Your task to perform on an android device: In the PlantIn app, I want to get the care tips of Ming Aralia
Image 0: 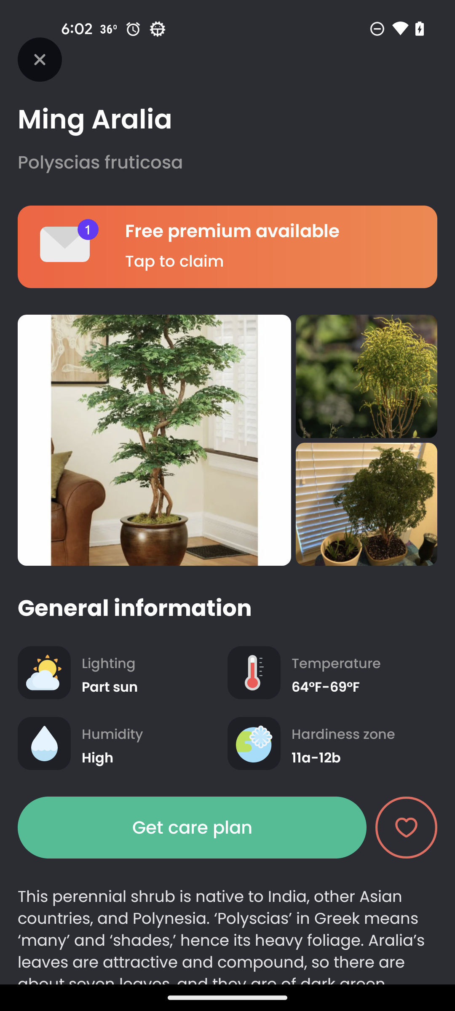
Swipe up to view the plant cart option 
Step 0: scroll down
Image 1: 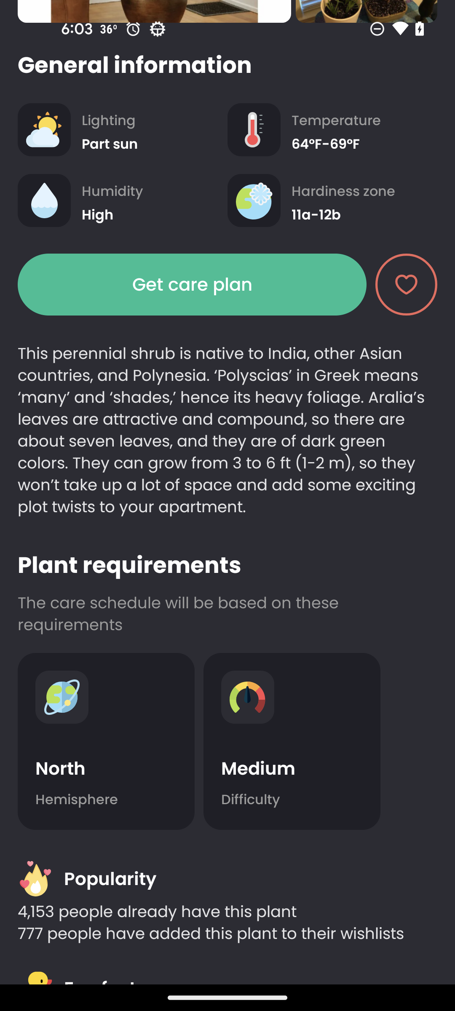
Swipe up to view the plant cart option 
Step 1: scroll down
Image 2: 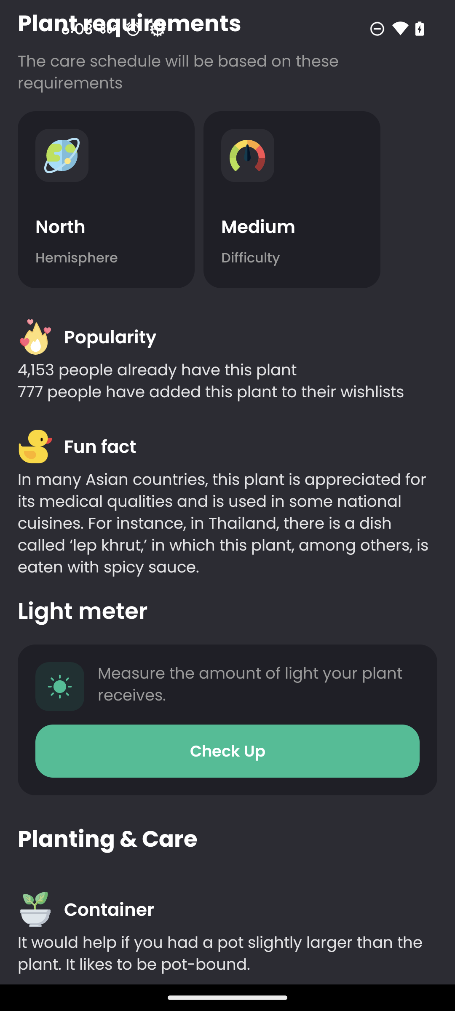
Swipe up to view the plant cart option 
Step 2: scroll down
Image 3: 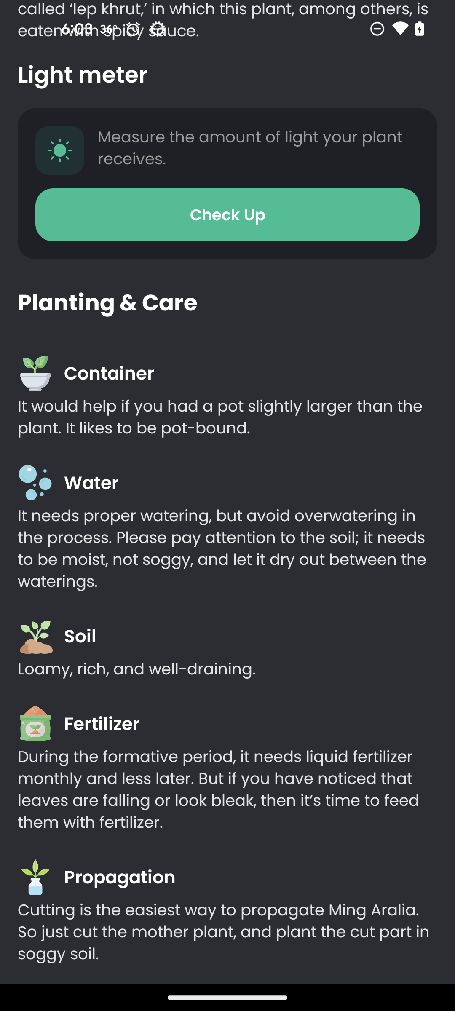
Swipe up to view the plant cart option 
Step 3: scroll down